Your task to perform on an android device: I enjoyed the Lazy Lasagna recipe, but I couldn't recall it. In the Kitchen Stories app, pin it to the top of the screen.
Image 0: 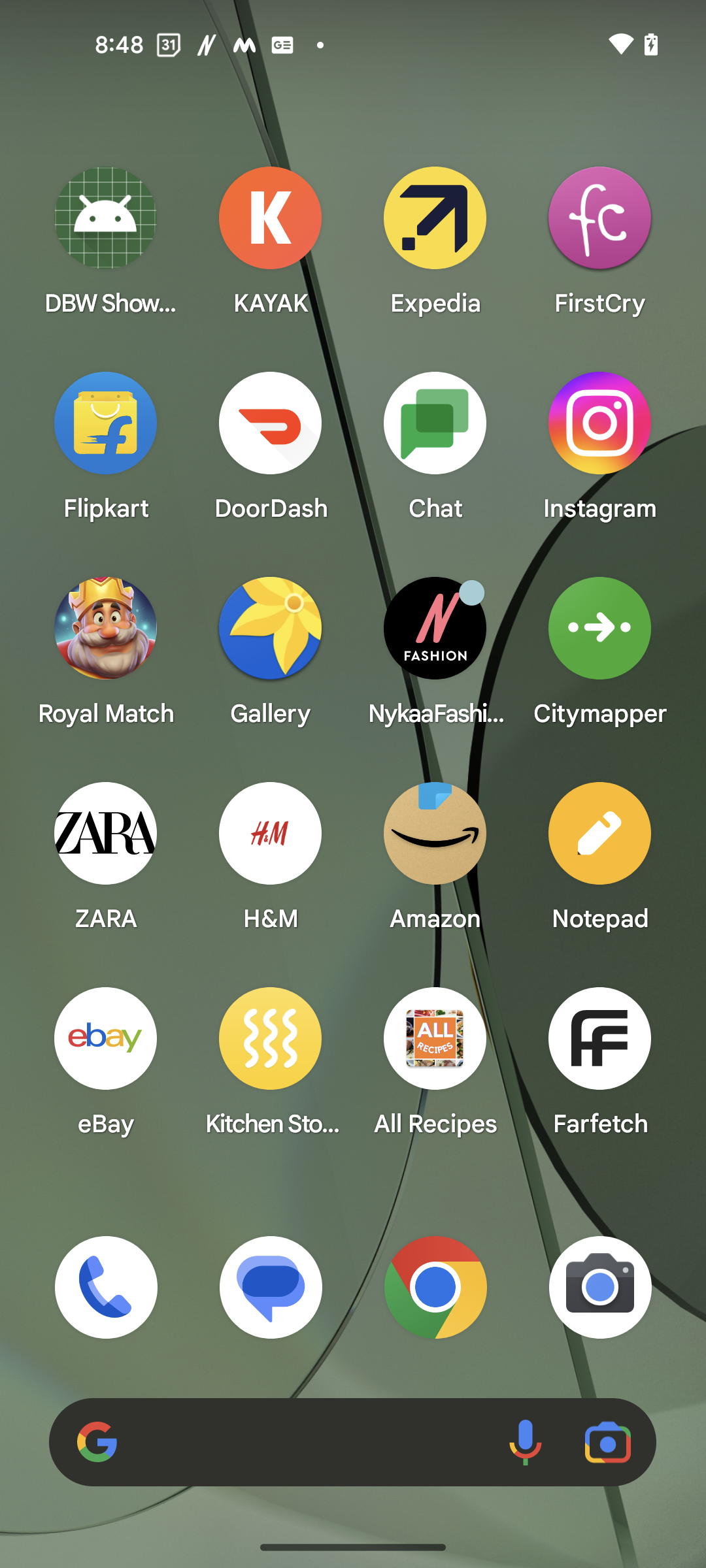
Open the Kitchen Stories app
Step 0: open app "Kitchen Stories"
Image 2: 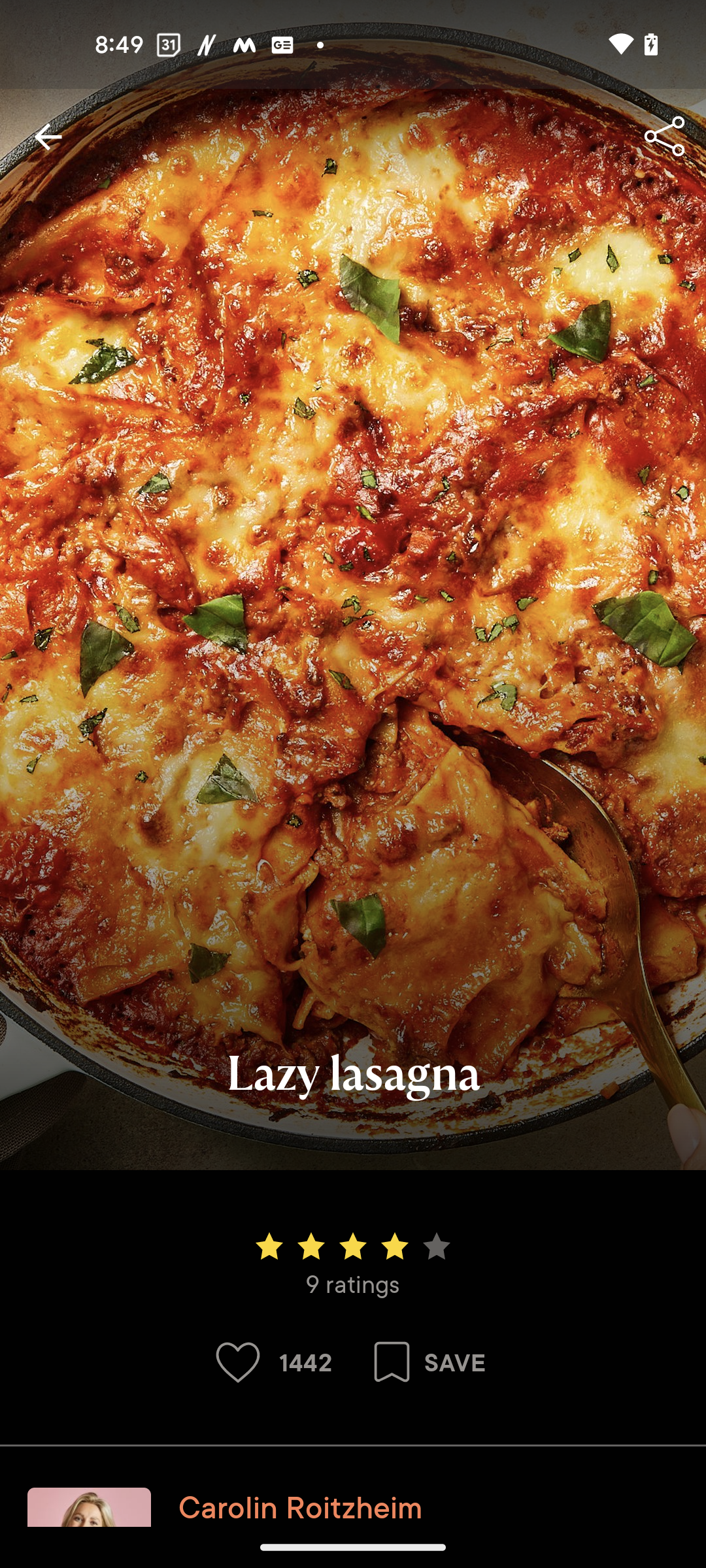
Scroll up for the pining option
Step 2: scroll down
Image 3: 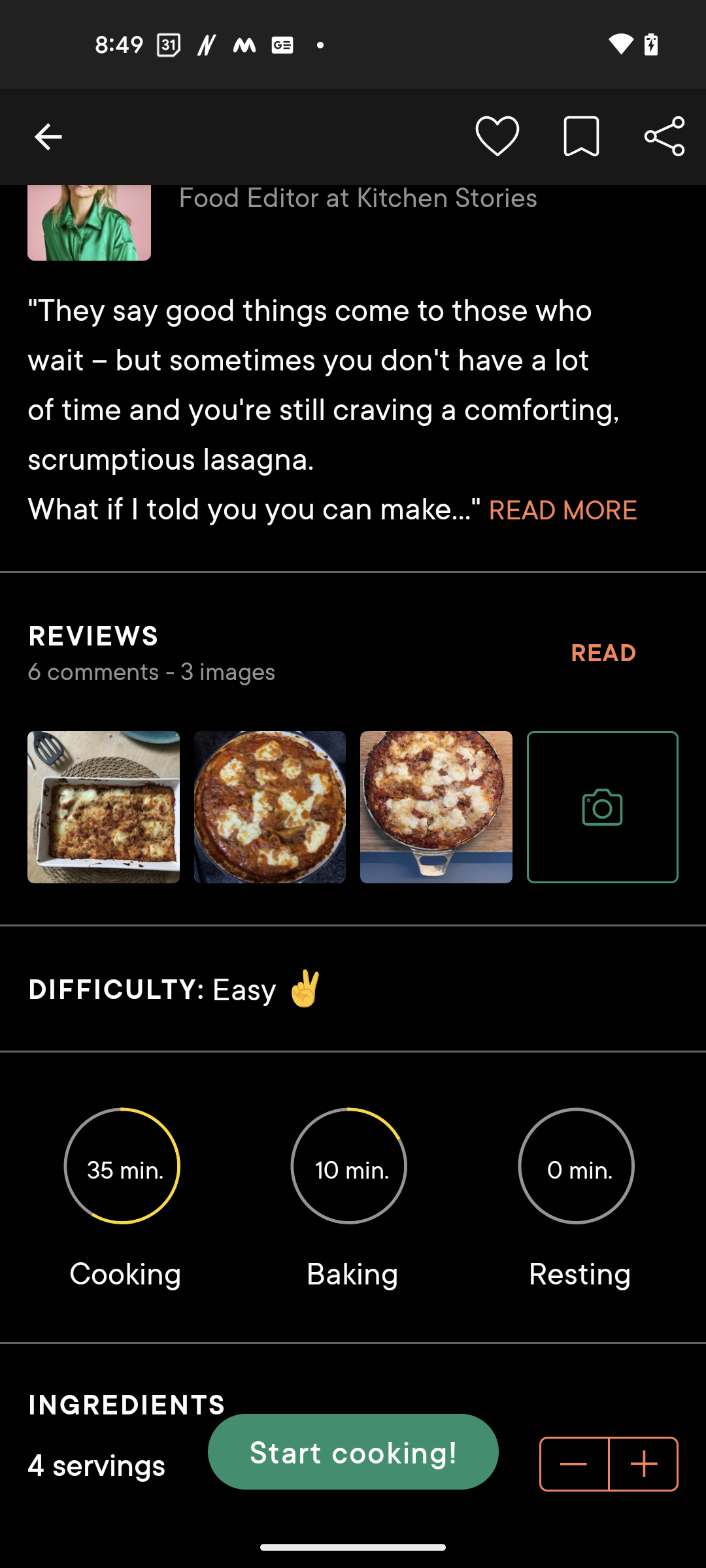
Scroll up for the pining option
Step 3: scroll down